Your task to perform on an android device: Look for the Drill machines in the power Drill category of the Flipkart app.
Image 0: 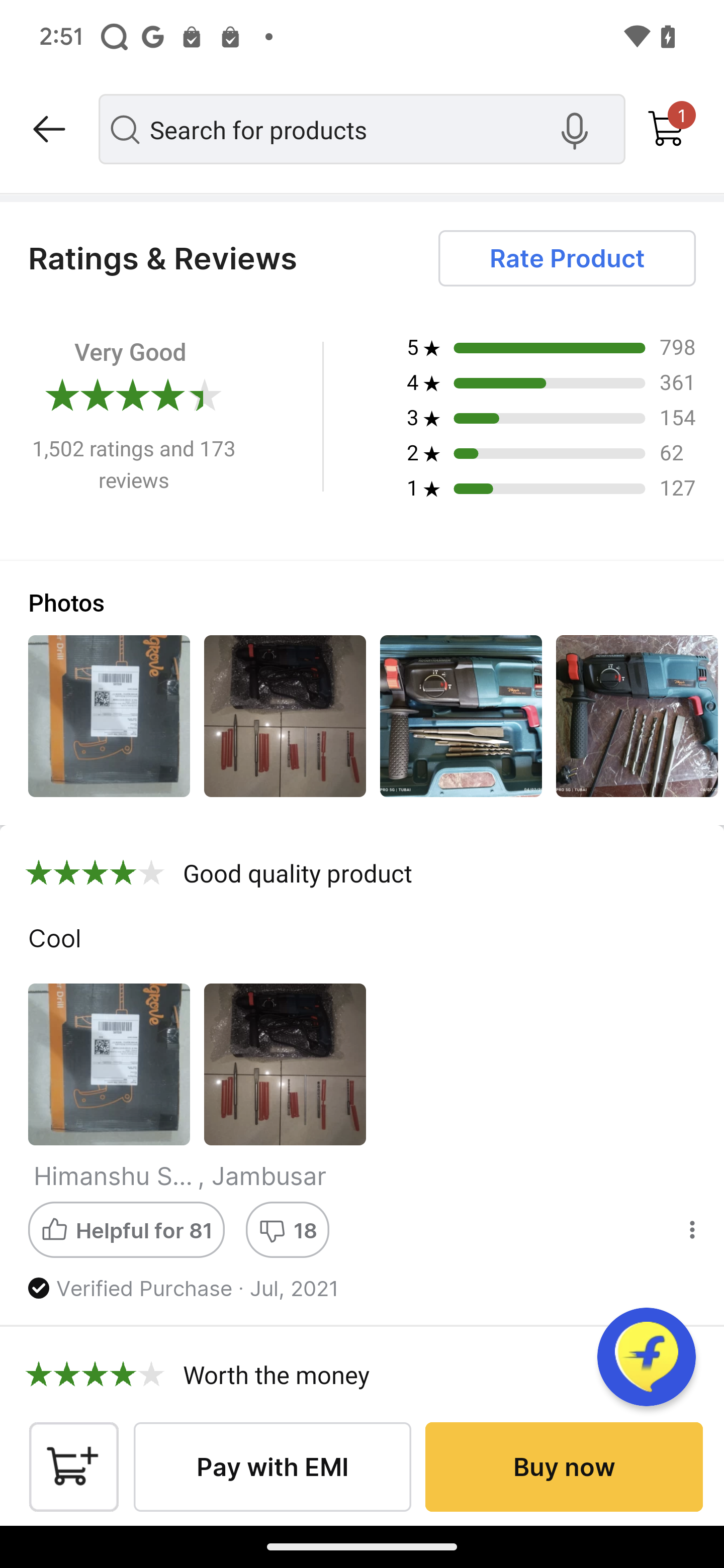
Go back to the previous page
Step 0: press back button
Image 1: 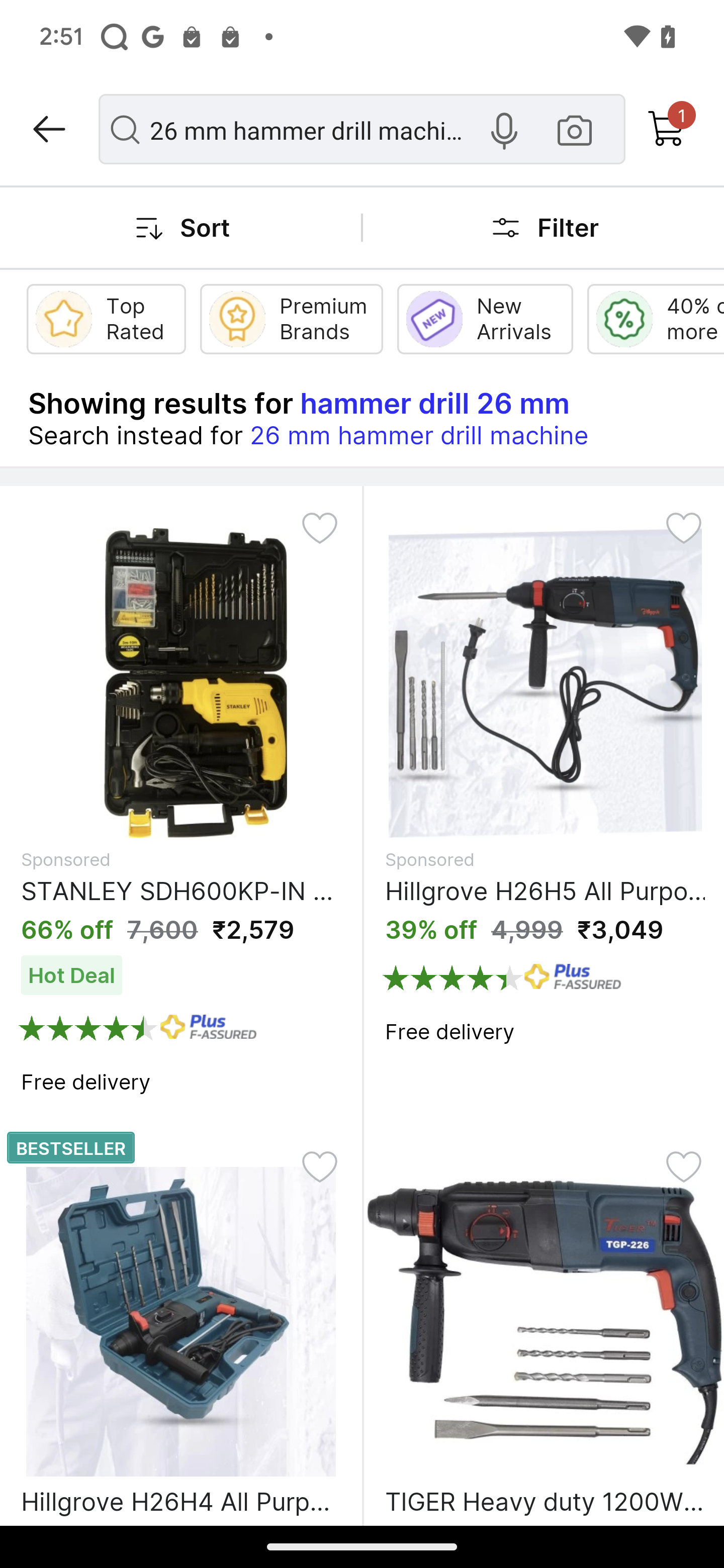
click on the filter button at the right top of the screen
Step 1: click (576, 242)
Image 2: 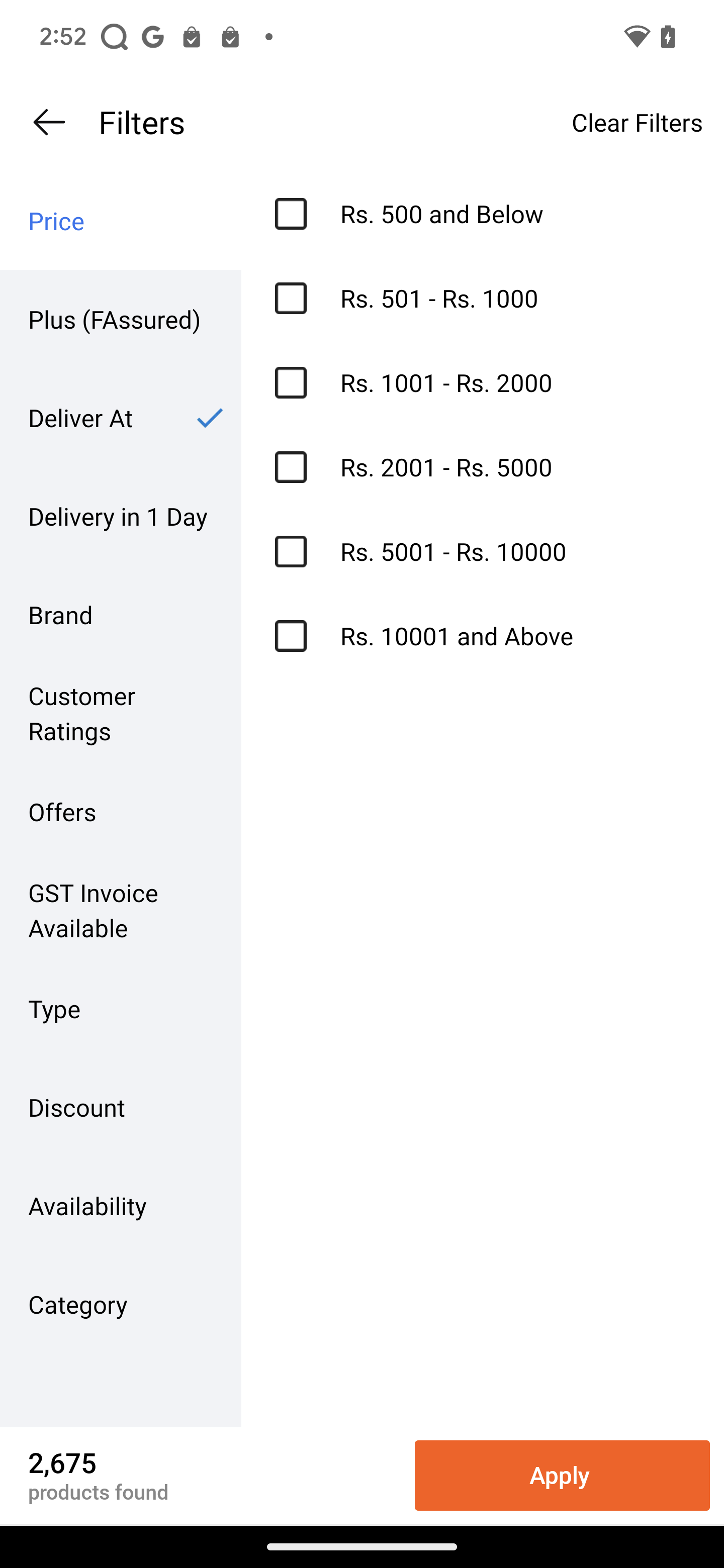
Click on the category option
Step 2: click (120, 1304)
Image 3: 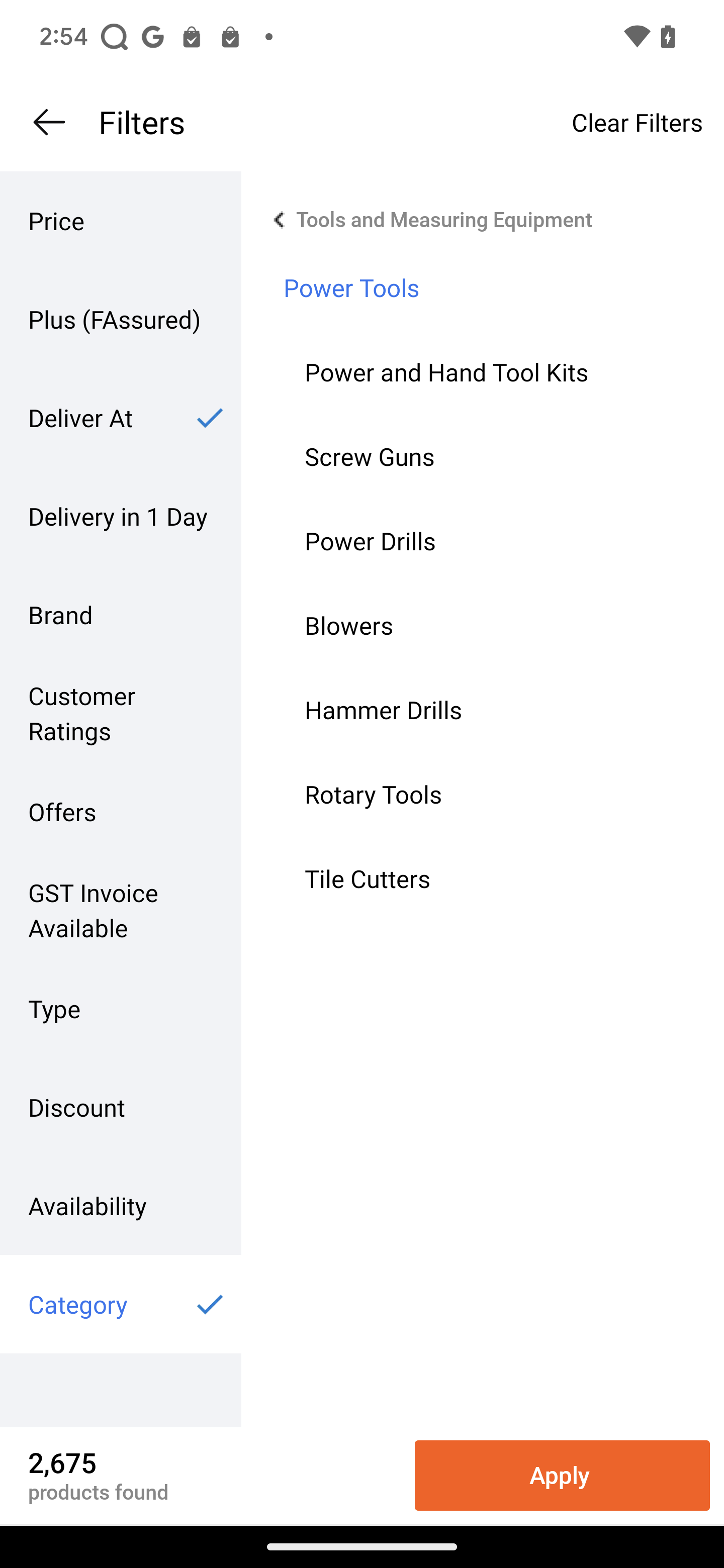
Click on the power drill option
Step 3: click (497, 541)
Image 4: 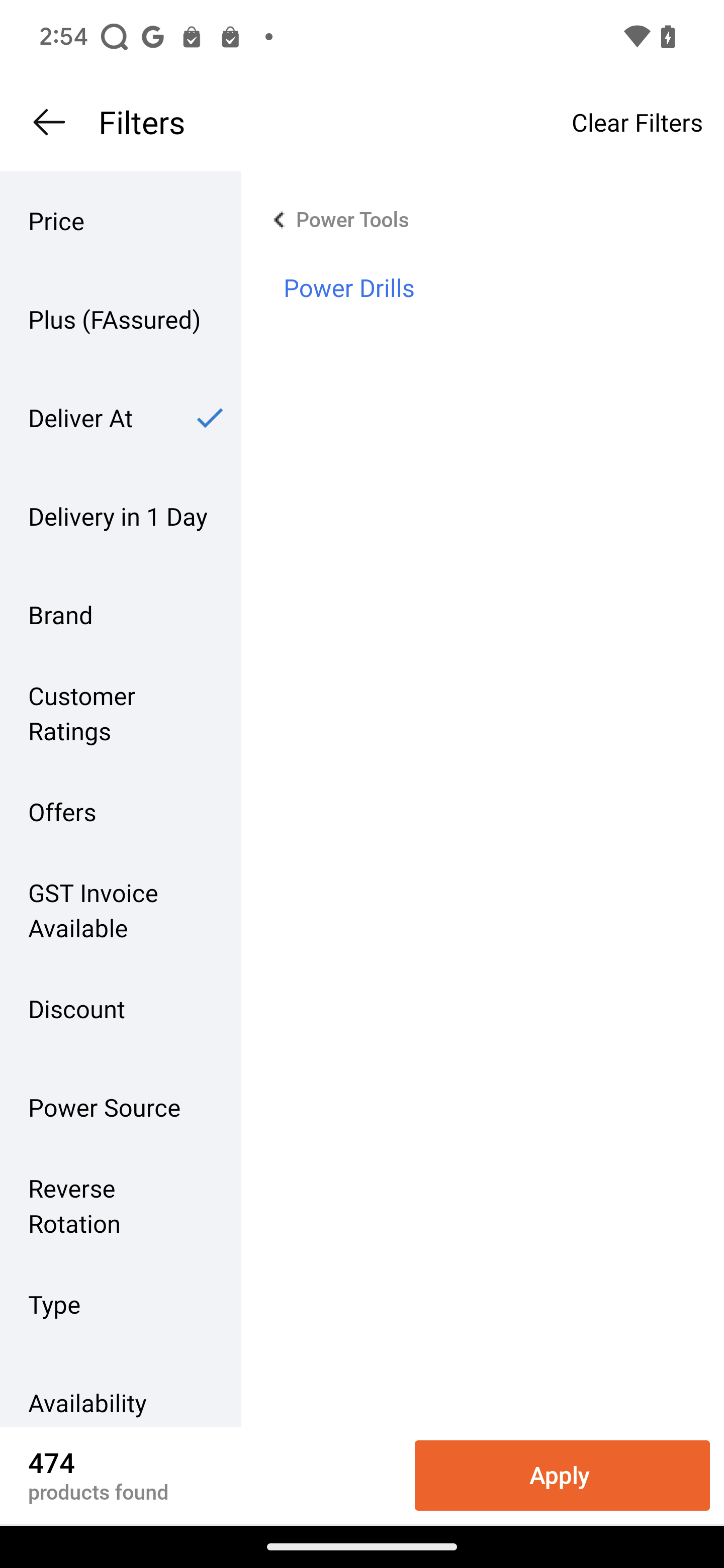
Click on the apply button
Step 4: click (545, 1501)